Your task to perform on an android device: Compare the prices offered by various vendors for the mujees main door lock.
Image 0: 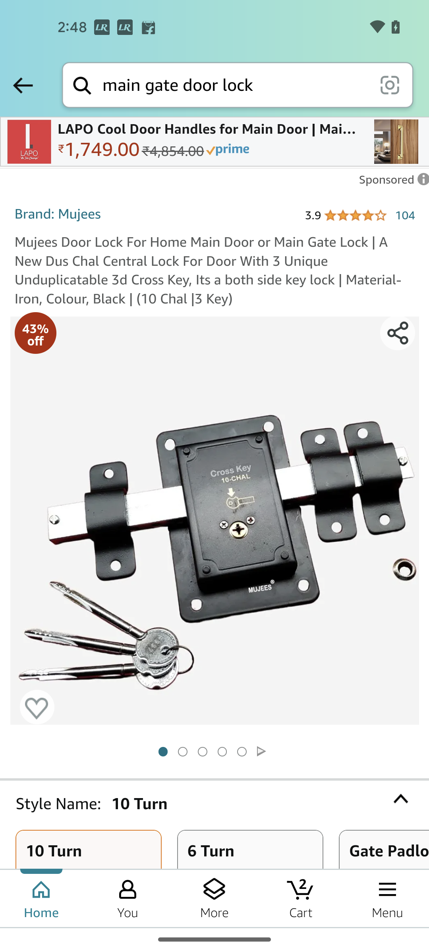
Swipe up to view the compare option
Step 0: scroll down
Image 1: 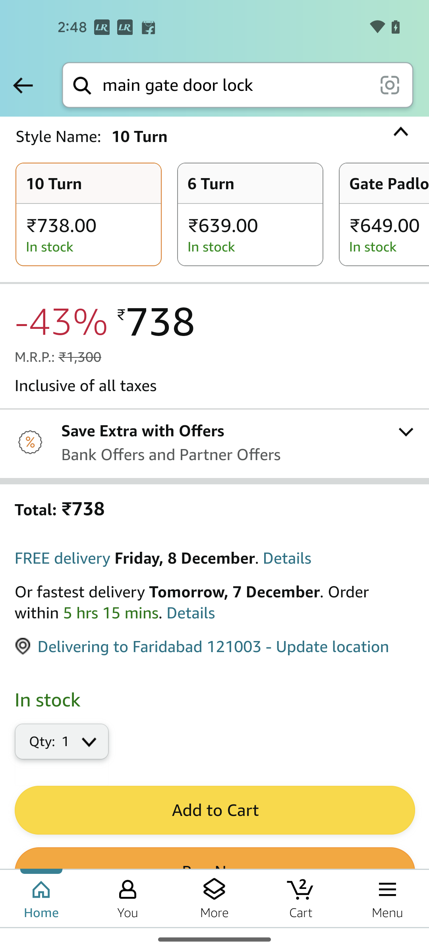
Swipe up to view the compare option
Step 1: scroll down
Image 2: 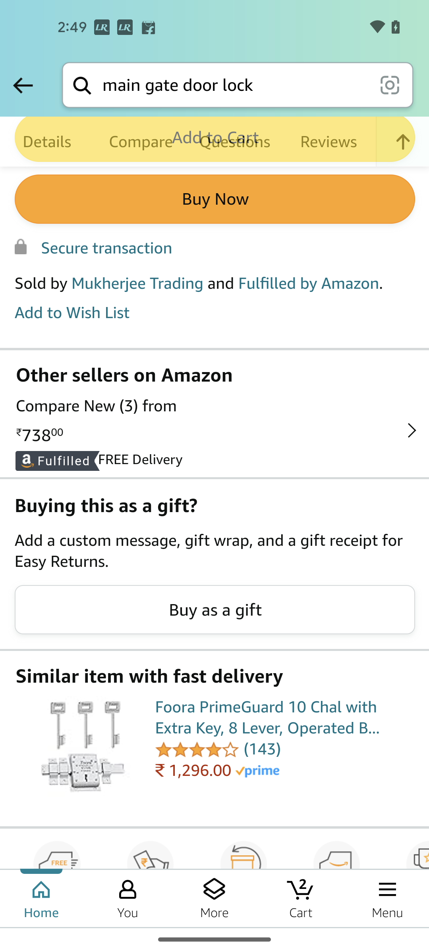
Swipe up to view the compare option
Step 2: scroll down
Image 3: 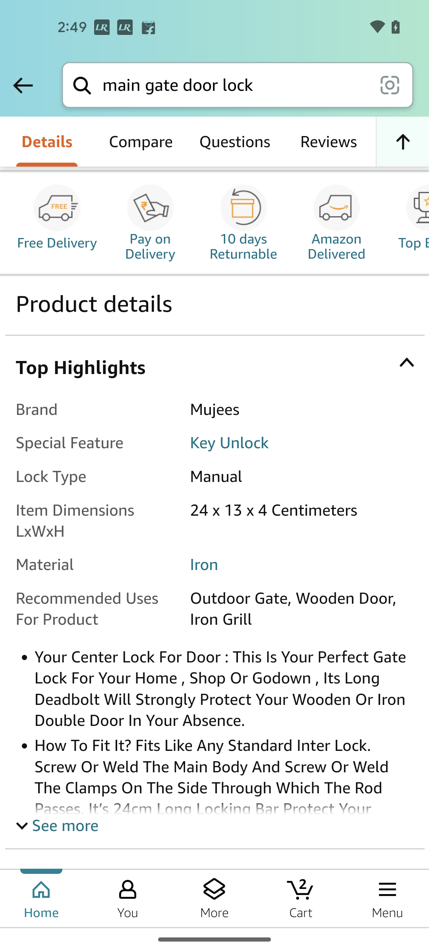
Tap on the compare option
Step 3: click (83, 131)